Your task to perform on an android device: I want to track the progress report on the khan academy app because I need to see how much progress I've made.
Image 0: 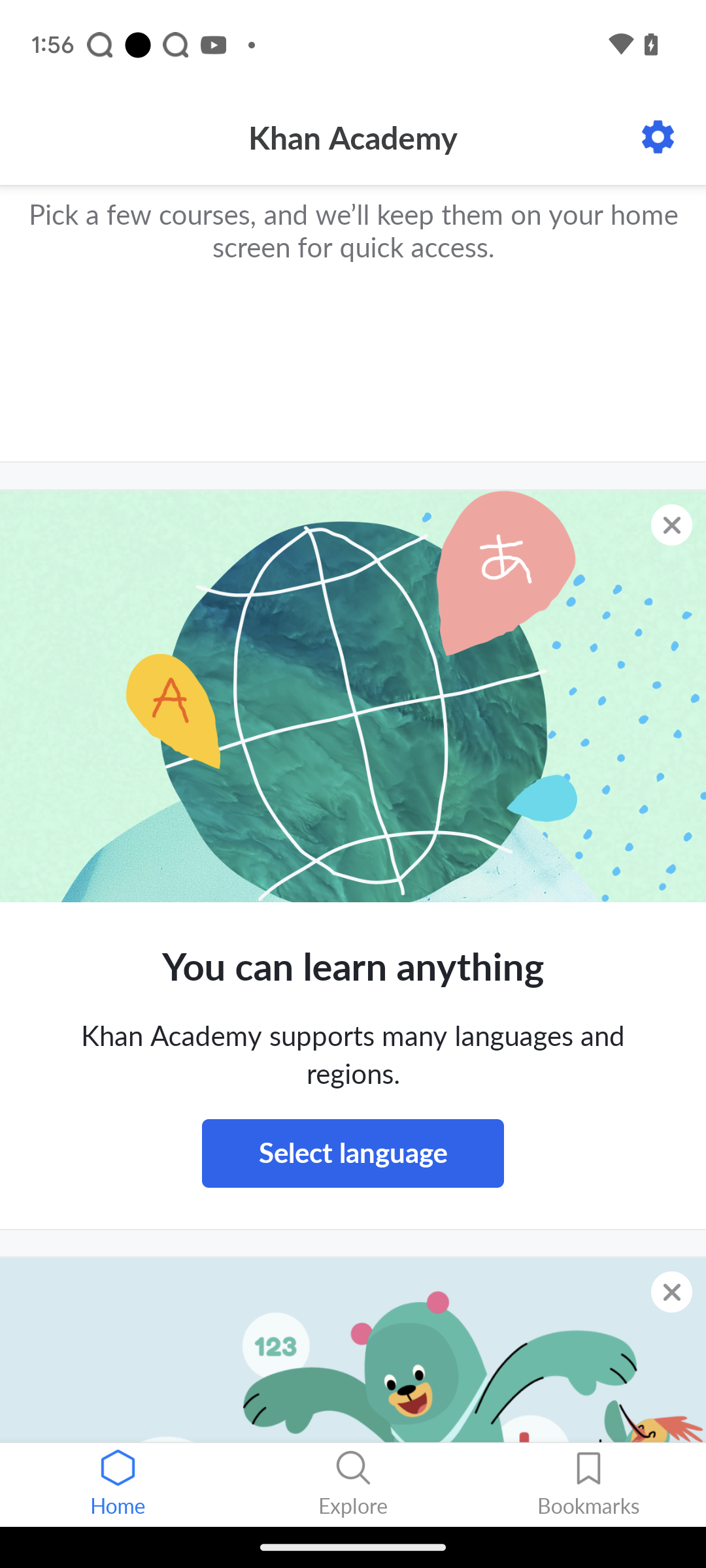
Click on the settings button at the top right of the screen
Step 0: click (658, 137)
Image 2: 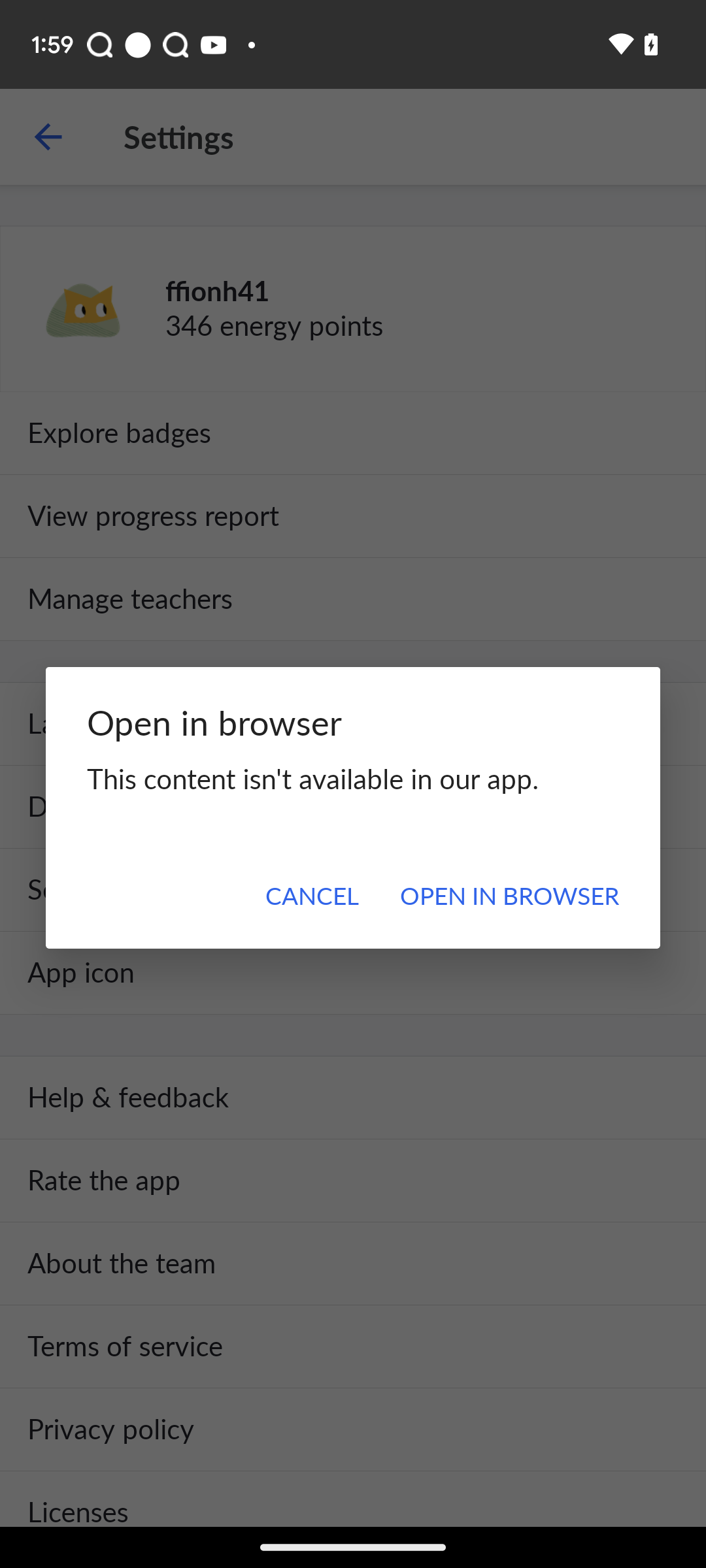
click on open in browser
Step 2: click (509, 894)
Image 3: 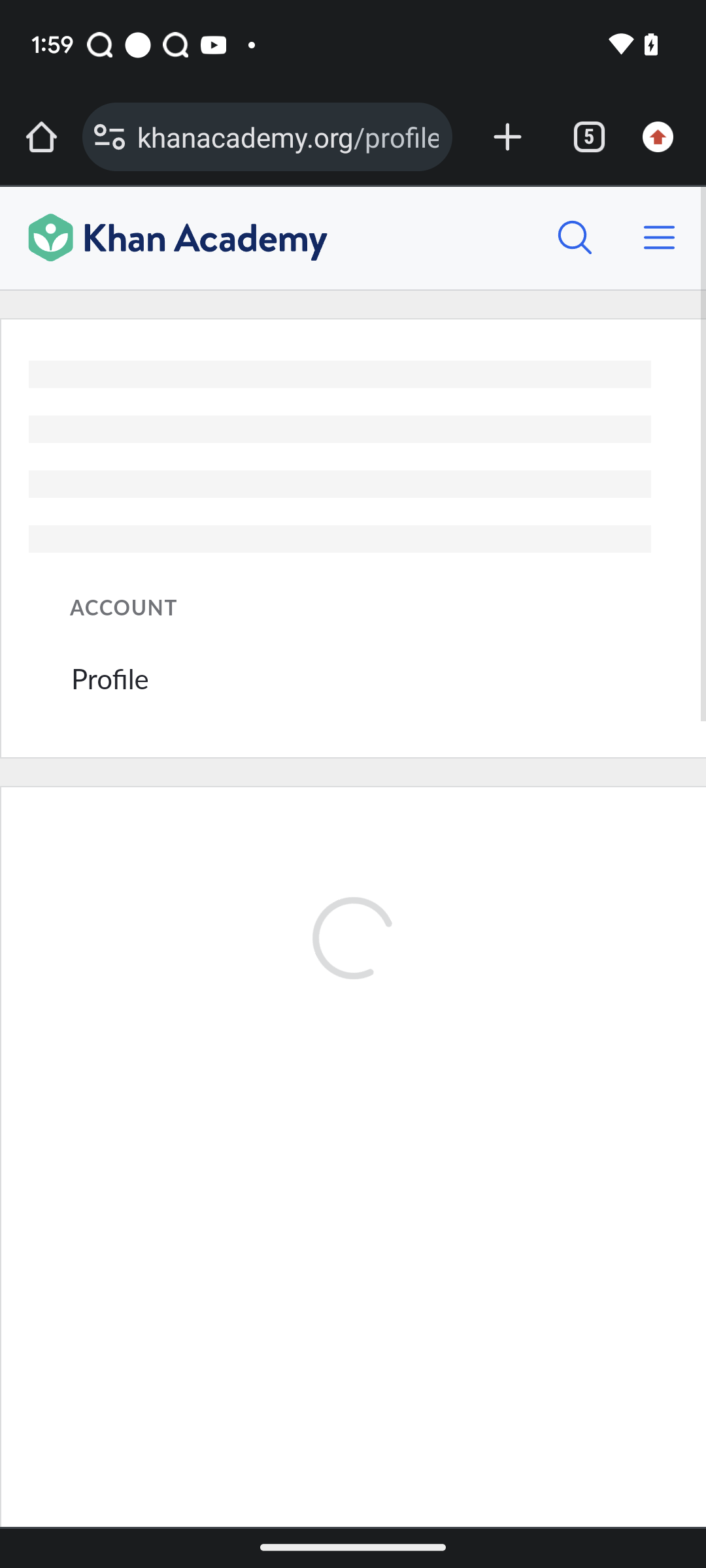
click on open in browser
Step 3: wait
Image 4: 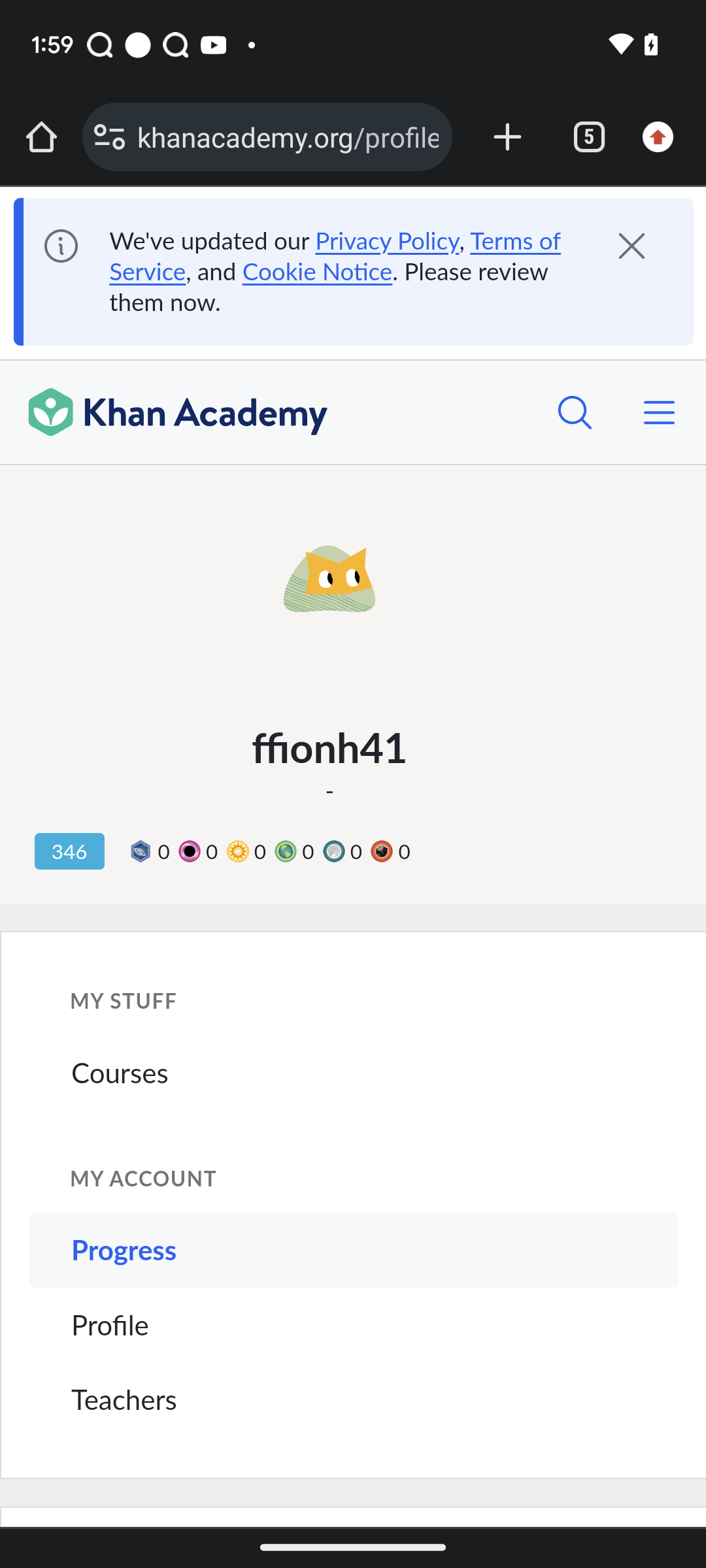
click on open in browser
Step 4: wait